Your task to perform on an android device: In the Balance app, I should track my progress if I want to keep myself motivated to meditate.
Image 1: 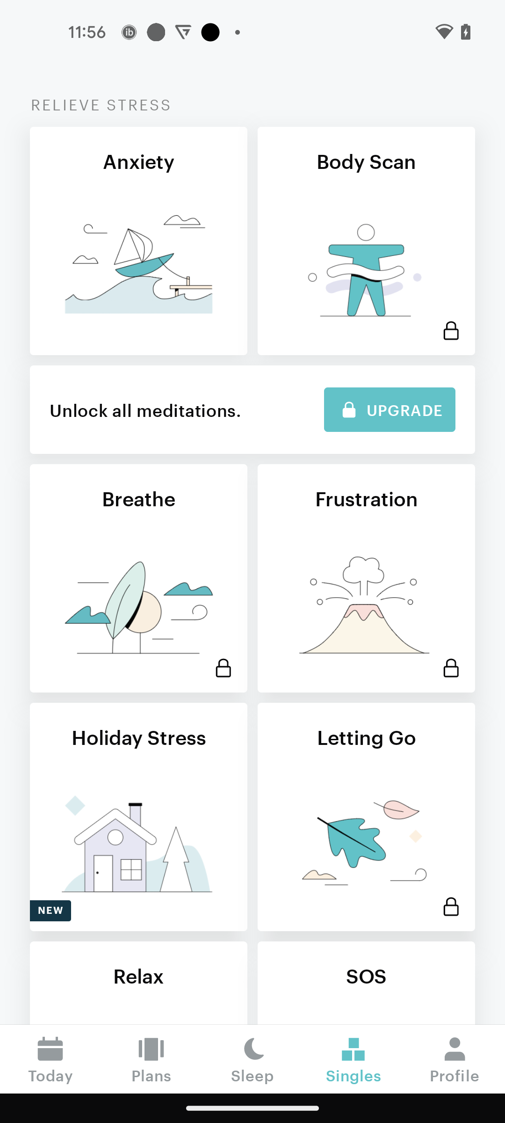
Go to the profile tab
Step 1: click (454, 1059)
Image 2: 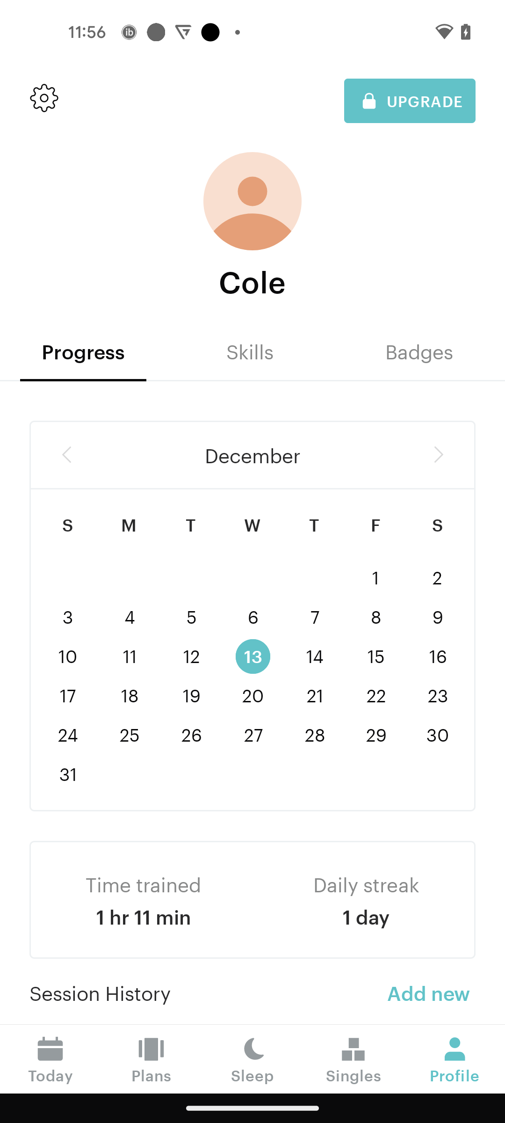
Swipe up
Step 2: scroll down